Your task to perform on an android device: I'd like to get a new three-seater sofa for Christmas because my old one broke, so I want to search it on the Snapdeal app.
Image 0: 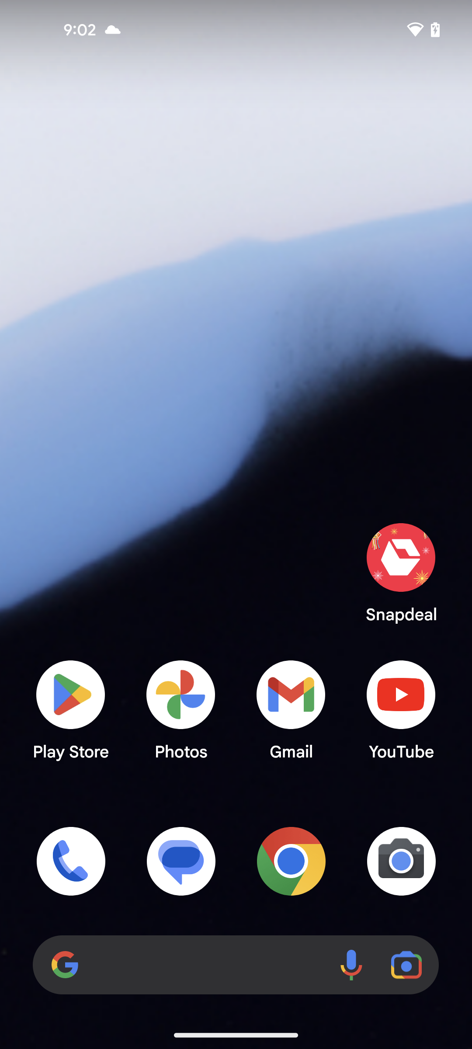
open the Snapdeal app
Step 0: open app "Snapdeal"
Image 1: 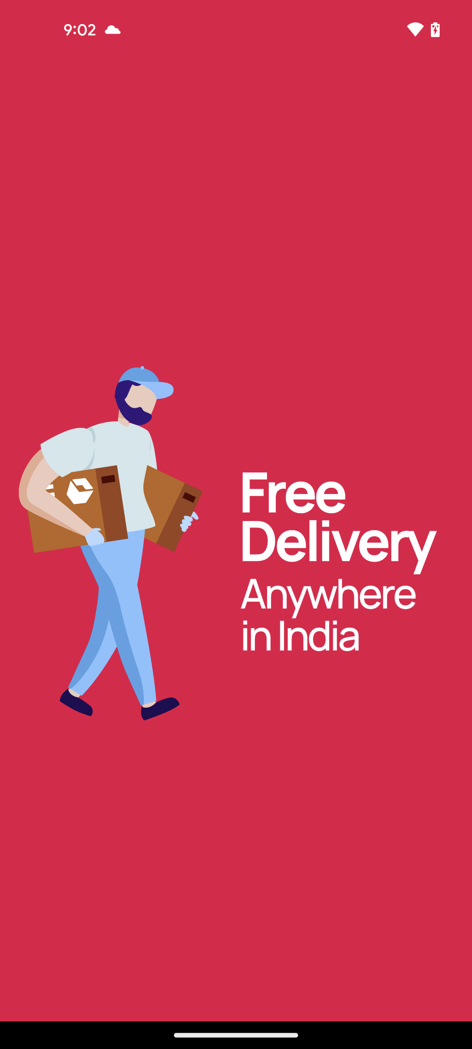
open the Snapdeal app
Step 1: wait
Image 2: 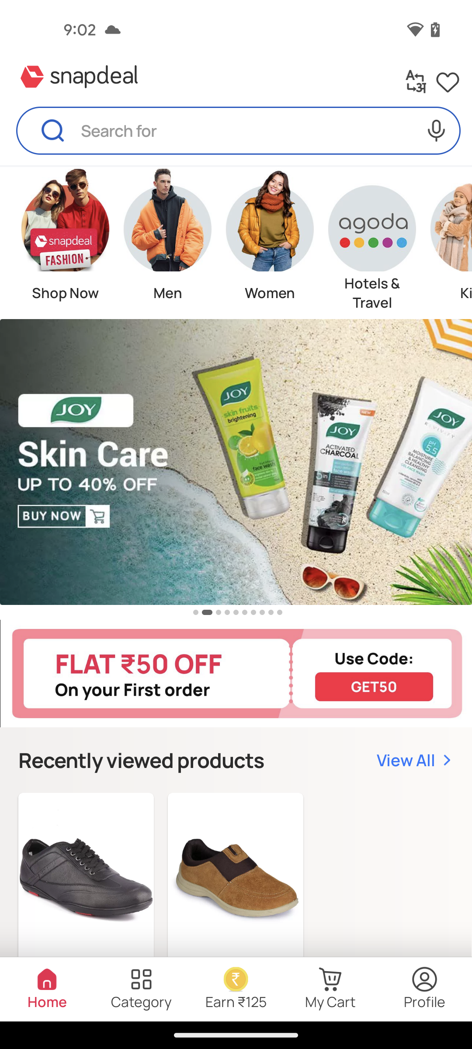
click on search bar
Step 2: click (226, 134)
Image 3: 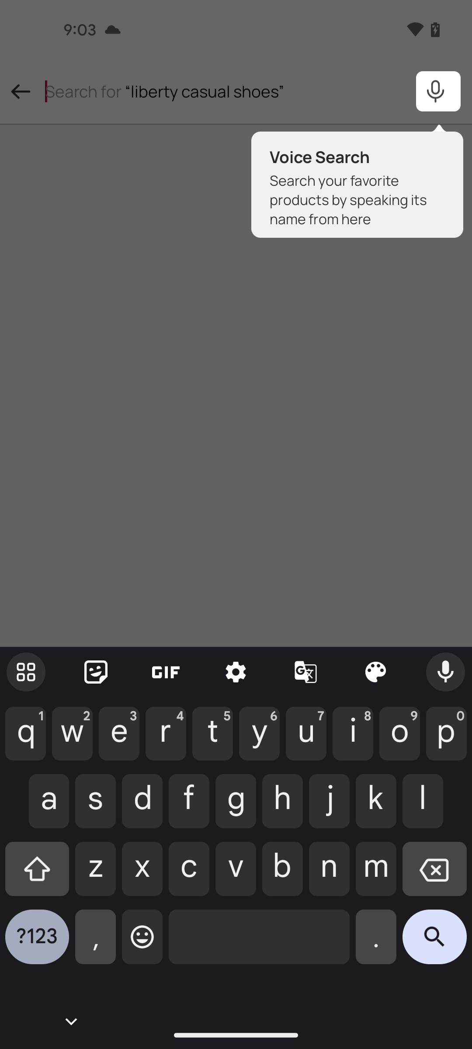
type 3 seater sofa
Step 3: wait
Image 4: 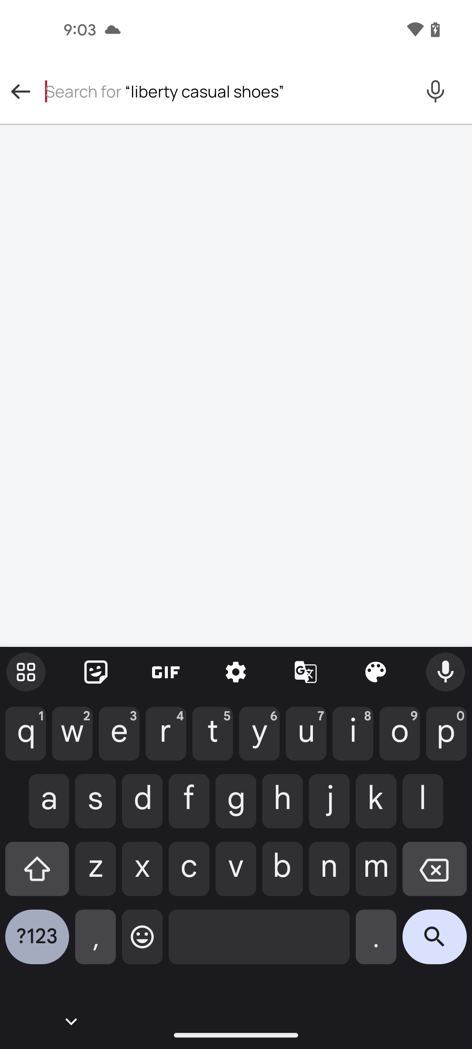
type 3 seater sofa
Step 4: type "3 seater sofa"
Image 5: 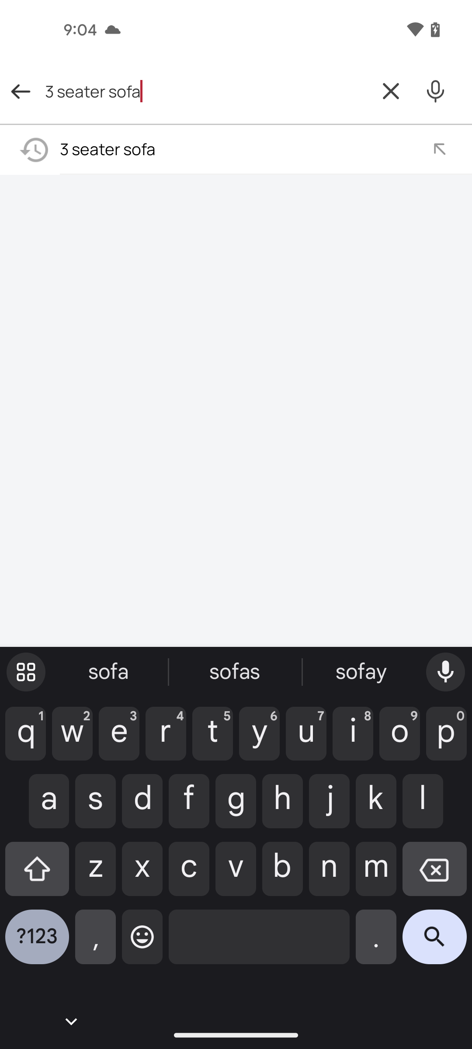
click on the search icon
Step 5: click (434, 943)